Your task to perform on an android device: Open the TickTick app and export the meeting update task to note format.
Image 0: 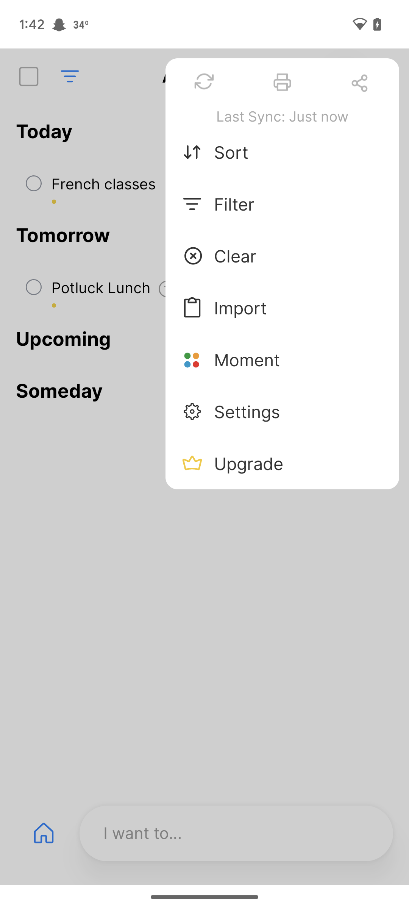
Open the TickTick app
Step 0: open app "TickTick"
Image 1: 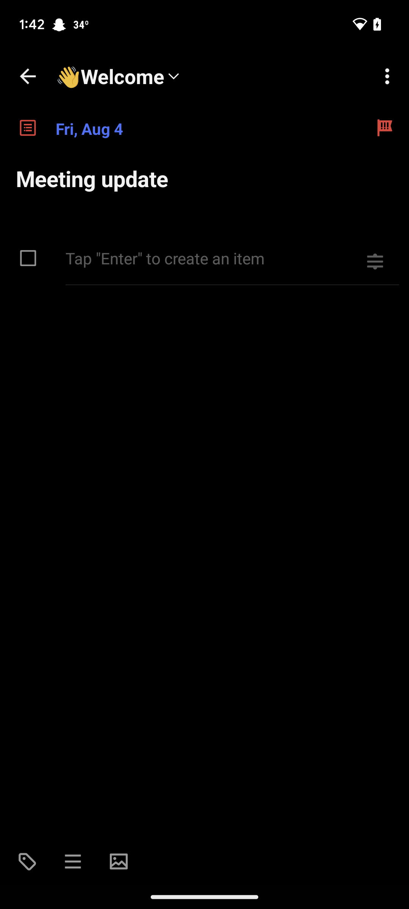
Click on the three dots at the top right corner of the screen
Step 1: click (382, 76)
Image 2: 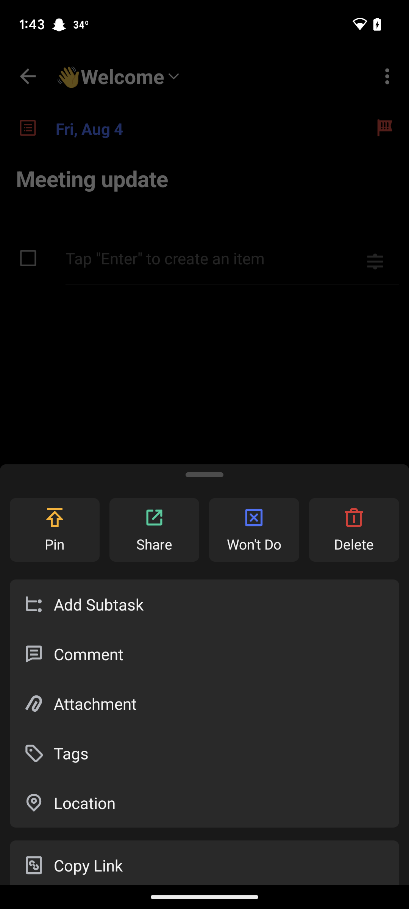
Swipe up 
Step 2: scroll down
Image 3: 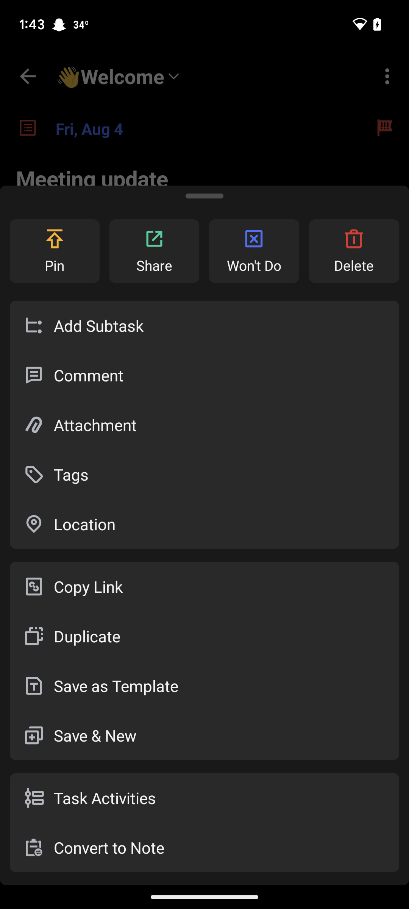
Click on the convert to note option
Step 3: click (204, 847)